Your task to perform on an android device: I am going to London, and I have Dutch currency, so I would like to convert 2000 euros into US dollars on the All currency converter
Image 0: 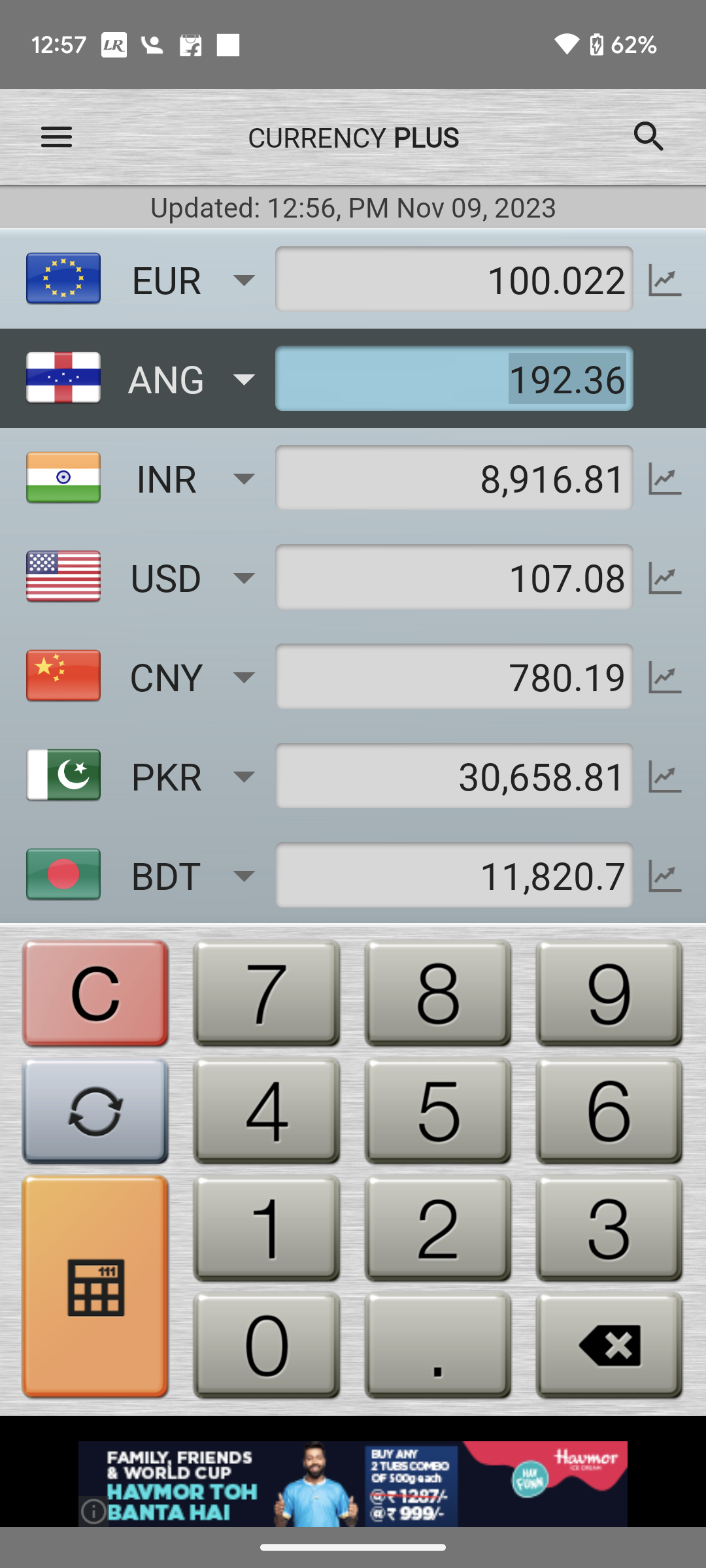
Open the All currency converter app
Step 0: open app "All Currency Converter"
Image 2: 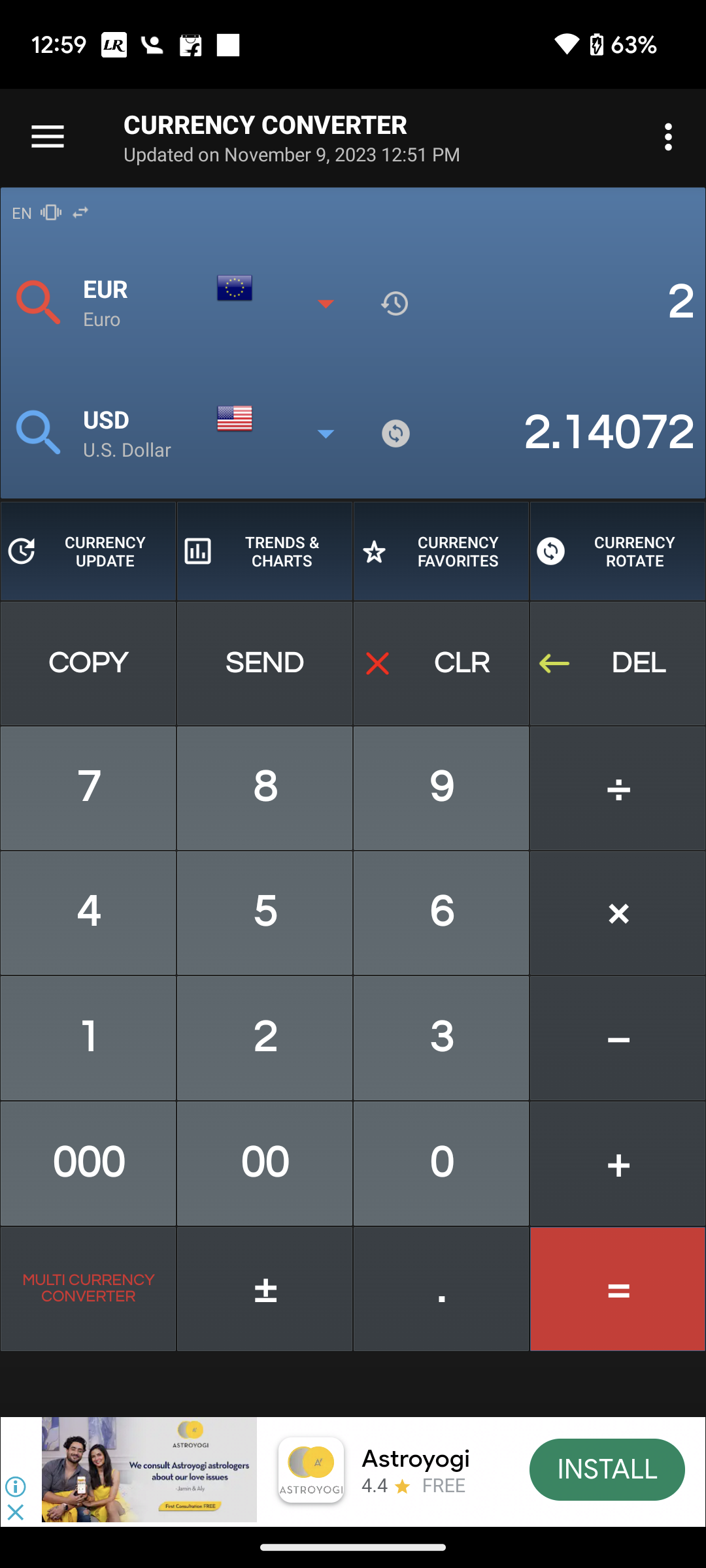
Type 2000 in EUR currency 
Step 2: click (485, 1169)
Image 3: 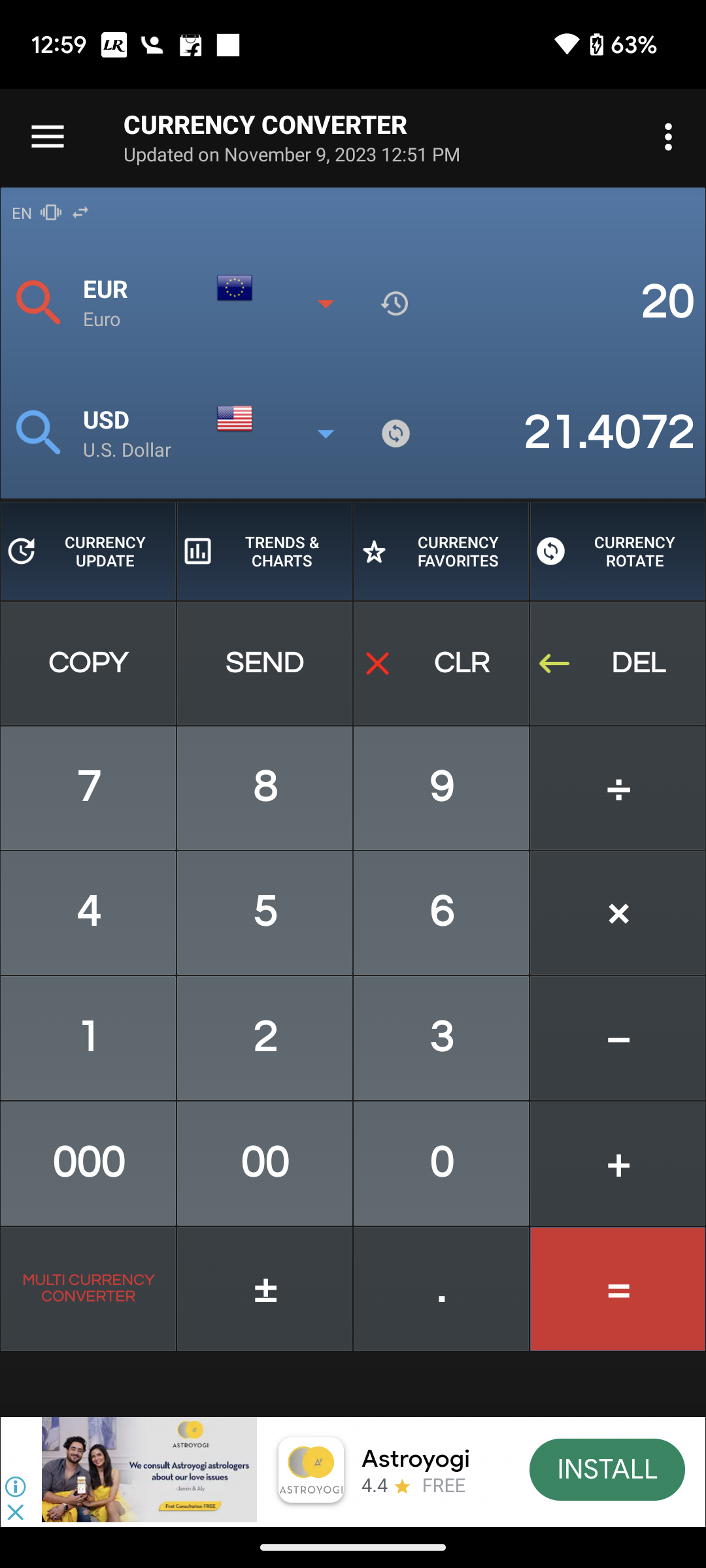
Type 2000 in EUR currency 
Step 3: click (265, 1164)